Your task to perform on an android device: I want to add a new contact number of my gardener, Paul. Add his number 6709870545 in the dialer app.
Image 0: 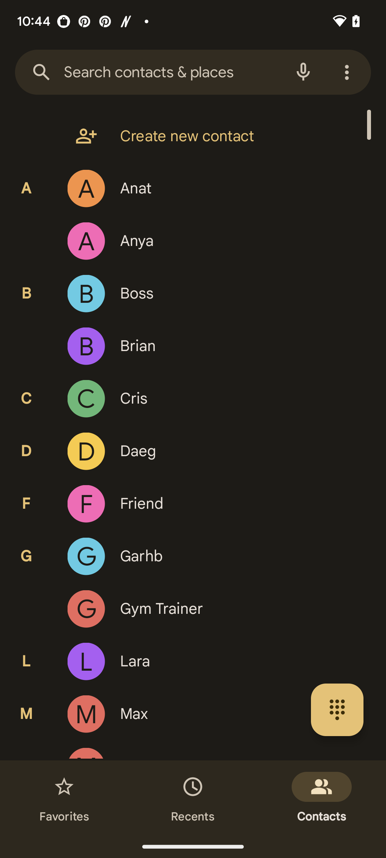
Open the Dialer app.
Step 0: open app "Dialer"
Image 1: 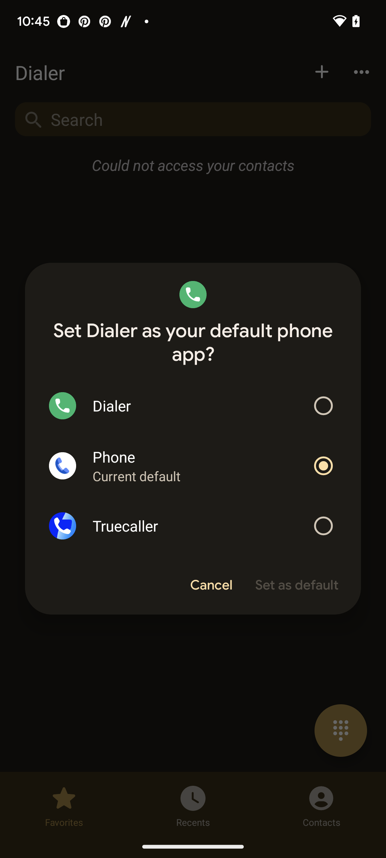
Click on the cancel button.
Step 1: click (211, 585)
Image 2: 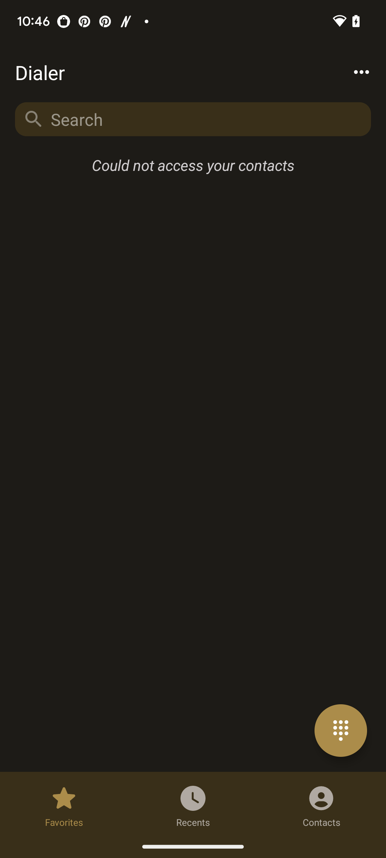
Now click on the contacts button.
Step 2: click (321, 804)
Image 3: 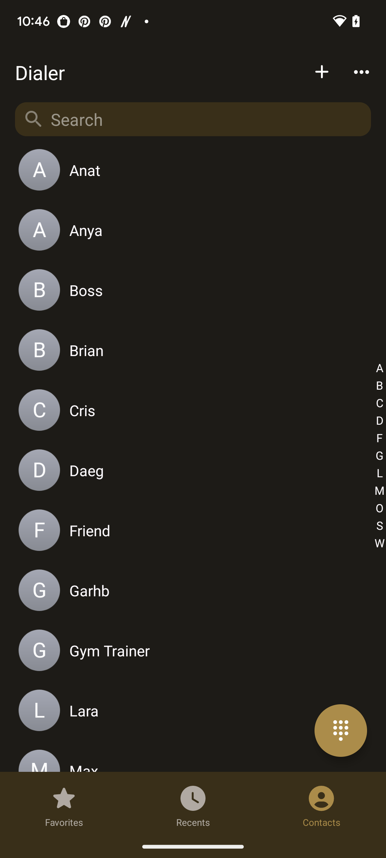
Click on the plus icon.
Step 3: click (322, 72)
Image 4: 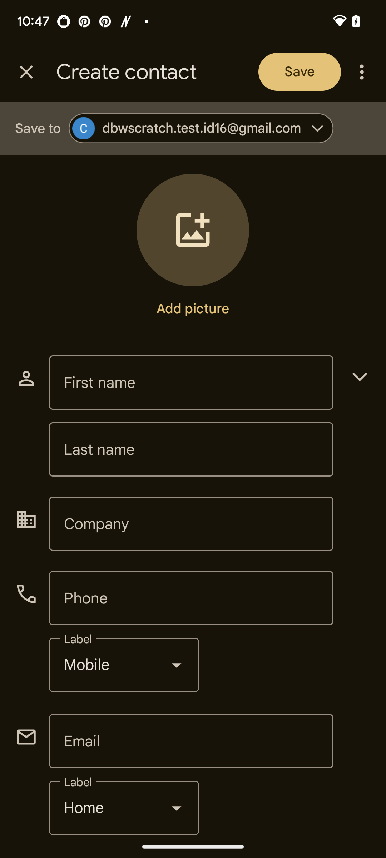
Click on the name bar.
Step 4: click (191, 382)
Image 5: 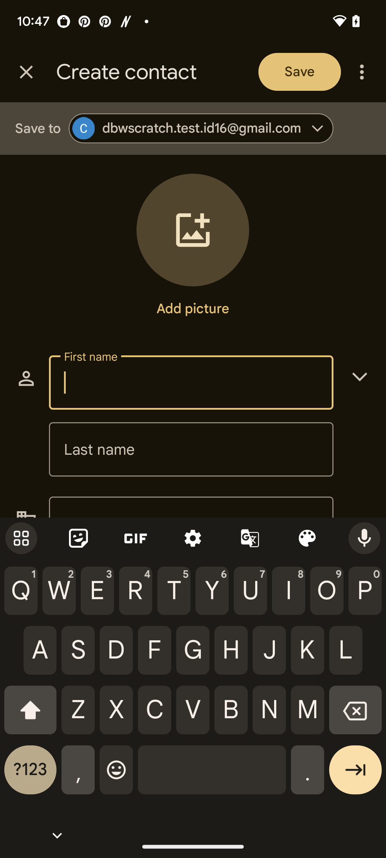
Add the name that is Paul.
Step 5: type "Paul"
Image 6: 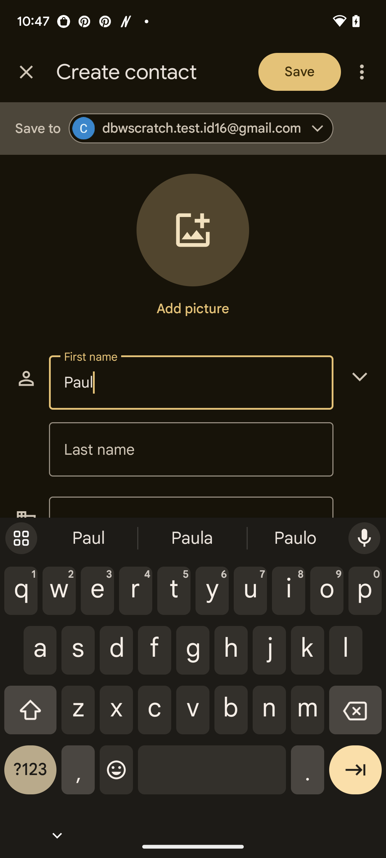
Swipe down to add the number.
Step 6: scroll down
Image 7: 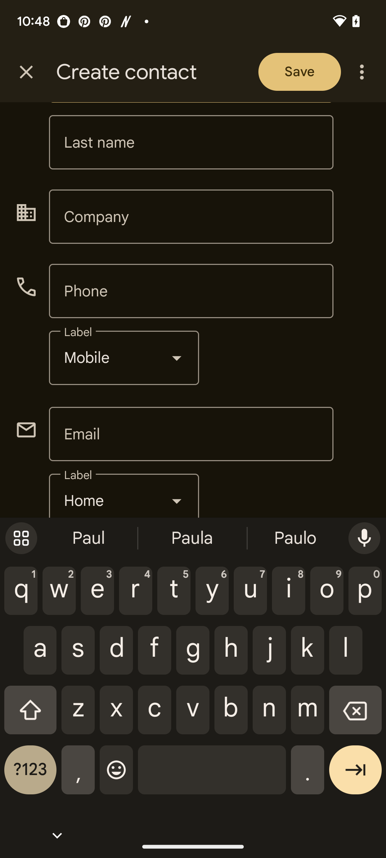
Click on the phone bar.
Step 7: click (191, 291)
Image 8: 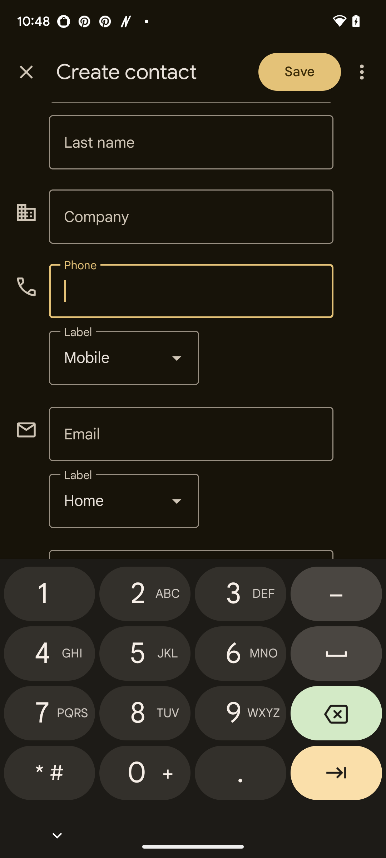
Add the phone number, 6709870545.
Step 8: type "6709870545"
Image 9: 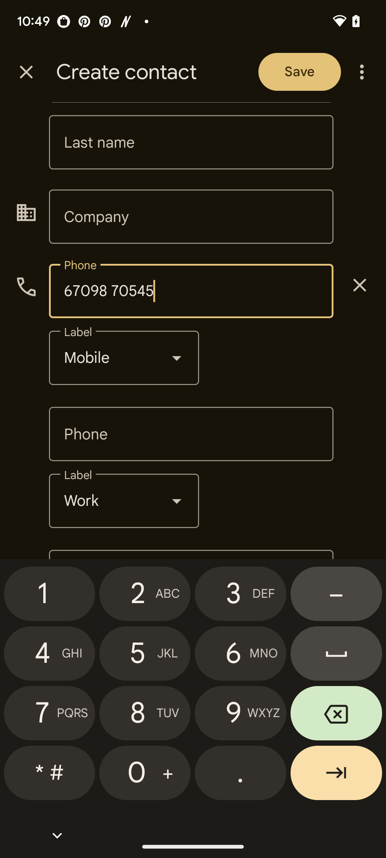
Click on the save button.
Step 9: click (300, 72)